Your task to perform on an android device: Today, I want to order pizza for my family, so I open the Deliveroo app and search for pizza in restaurants.
Image 0: 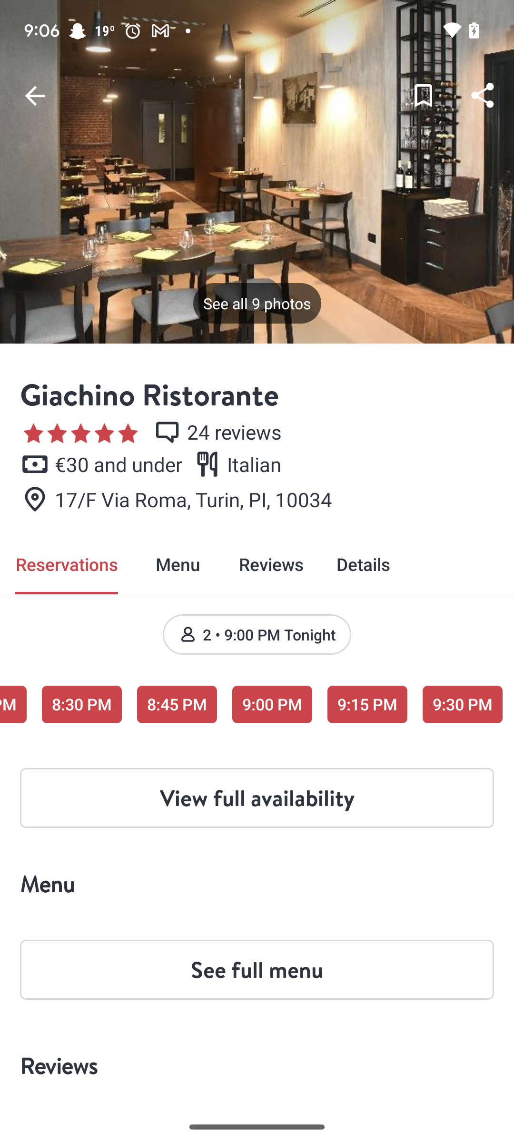
Open the Deliveroo app
Step 0: open app "Deliveroo"
Image 1: 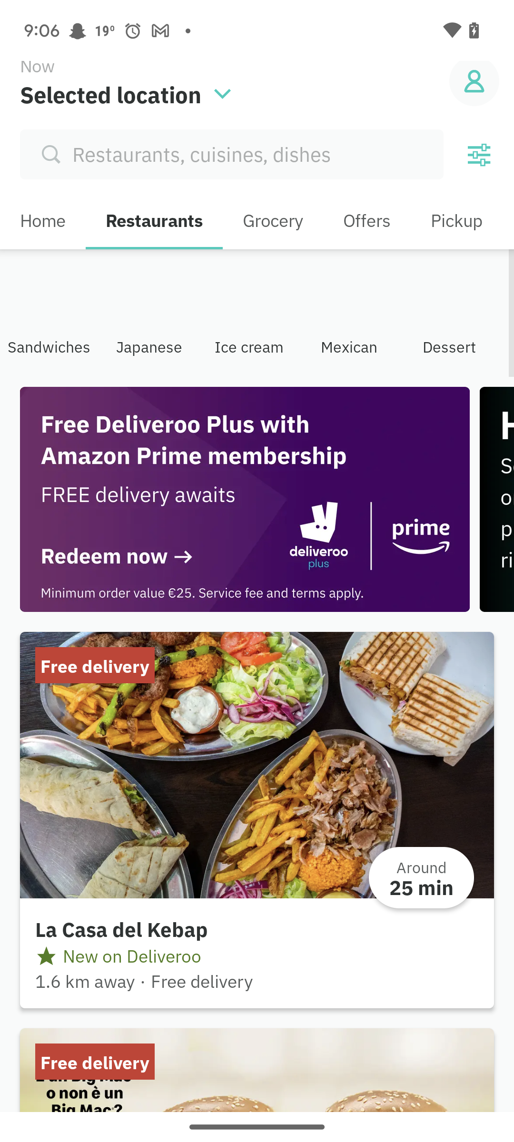
Click on the search bar at the top of the screen
Step 1: click (231, 154)
Image 2: 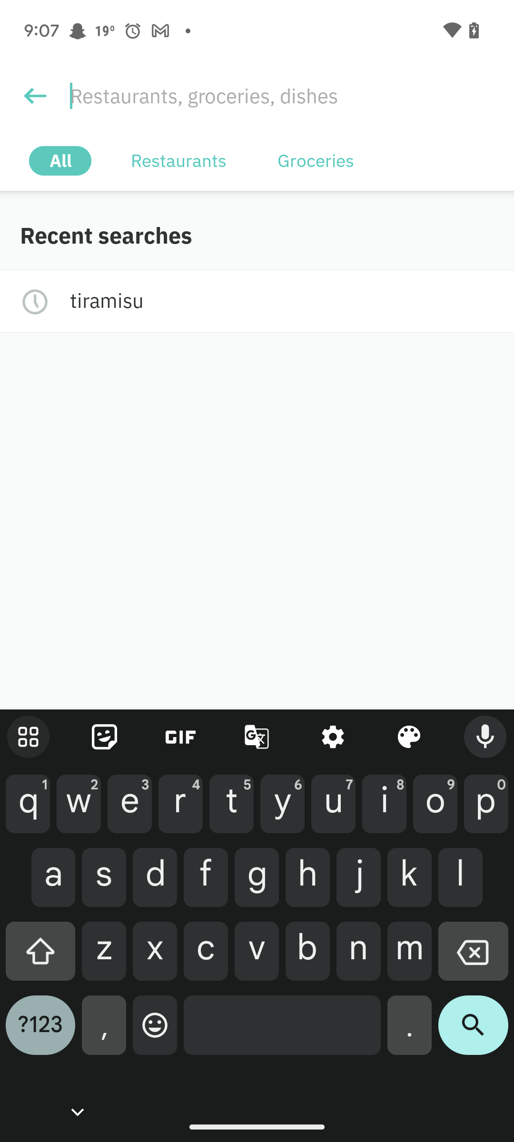
Search for Pizza In restaurant
Step 2: type "Pizza In"
Image 3: 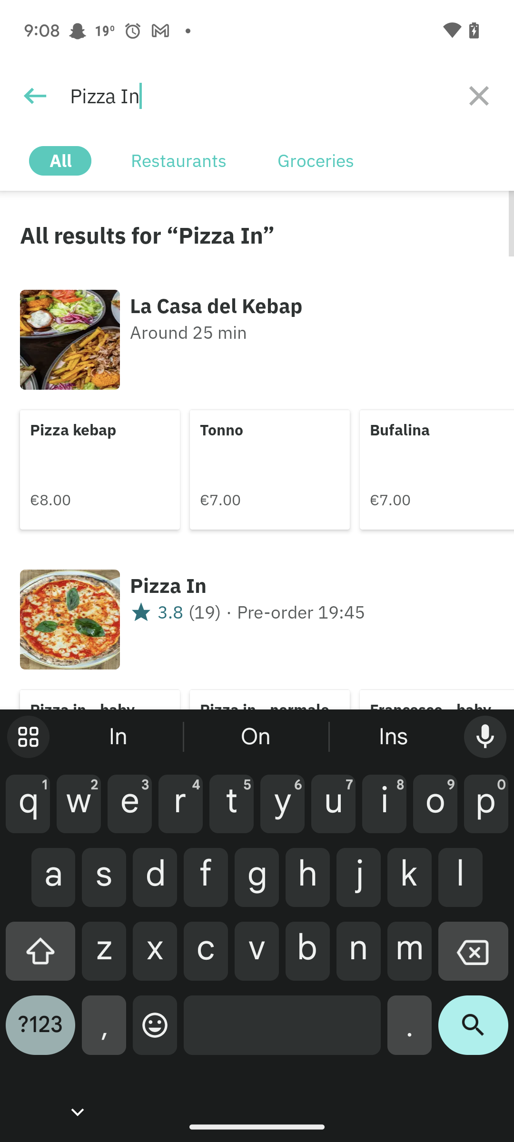
Click on the Pizza In restaurant
Step 3: click (312, 584)
Image 4: 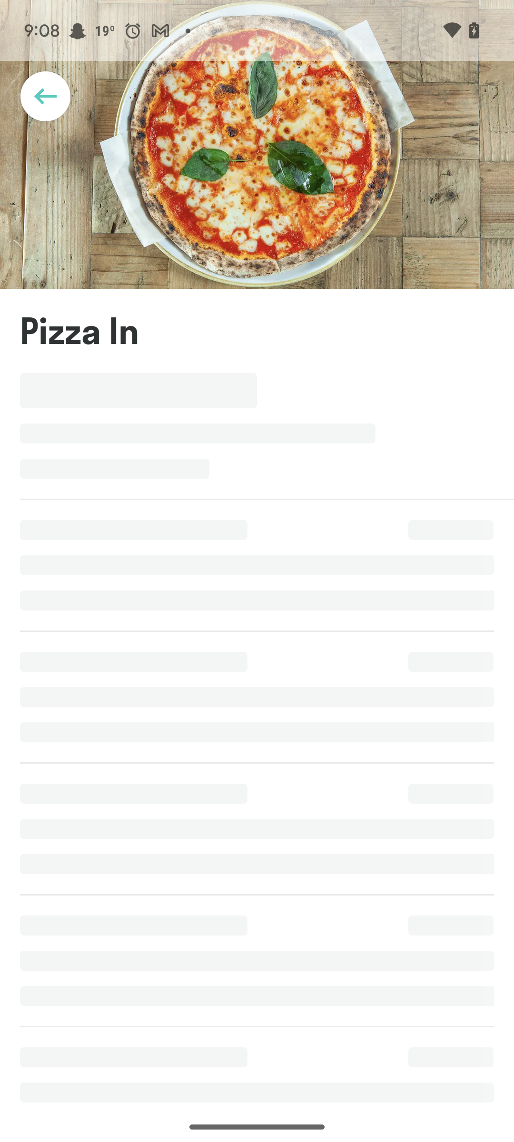
Click on the Pizza In restaurant
Step 4: wait